Your task to perform on an android device: Create an invitation form using the invitation form template with the name Radha's wedding invitation in the surveyMonkey app.
Image 0: 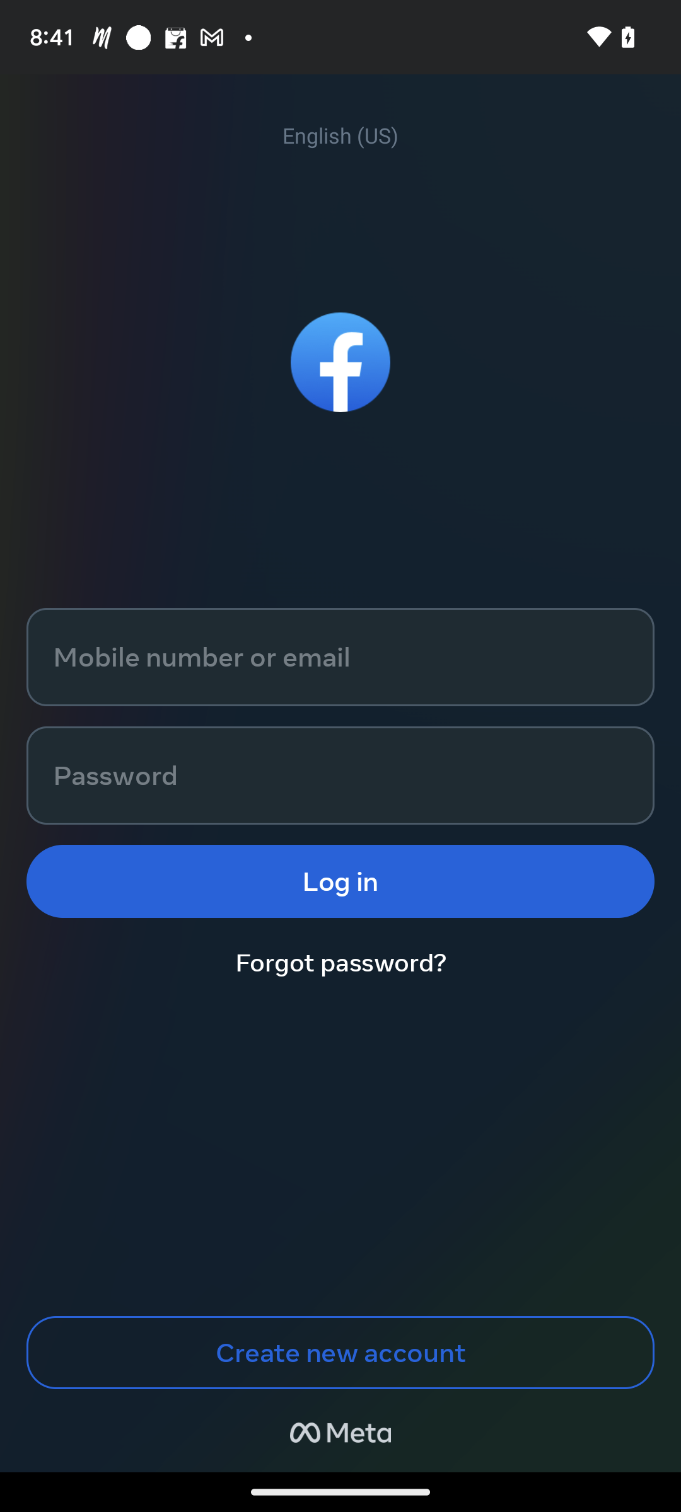
Open the surveyMonkey app
Step 0: open app "SurveyMonkey"
Image 1: 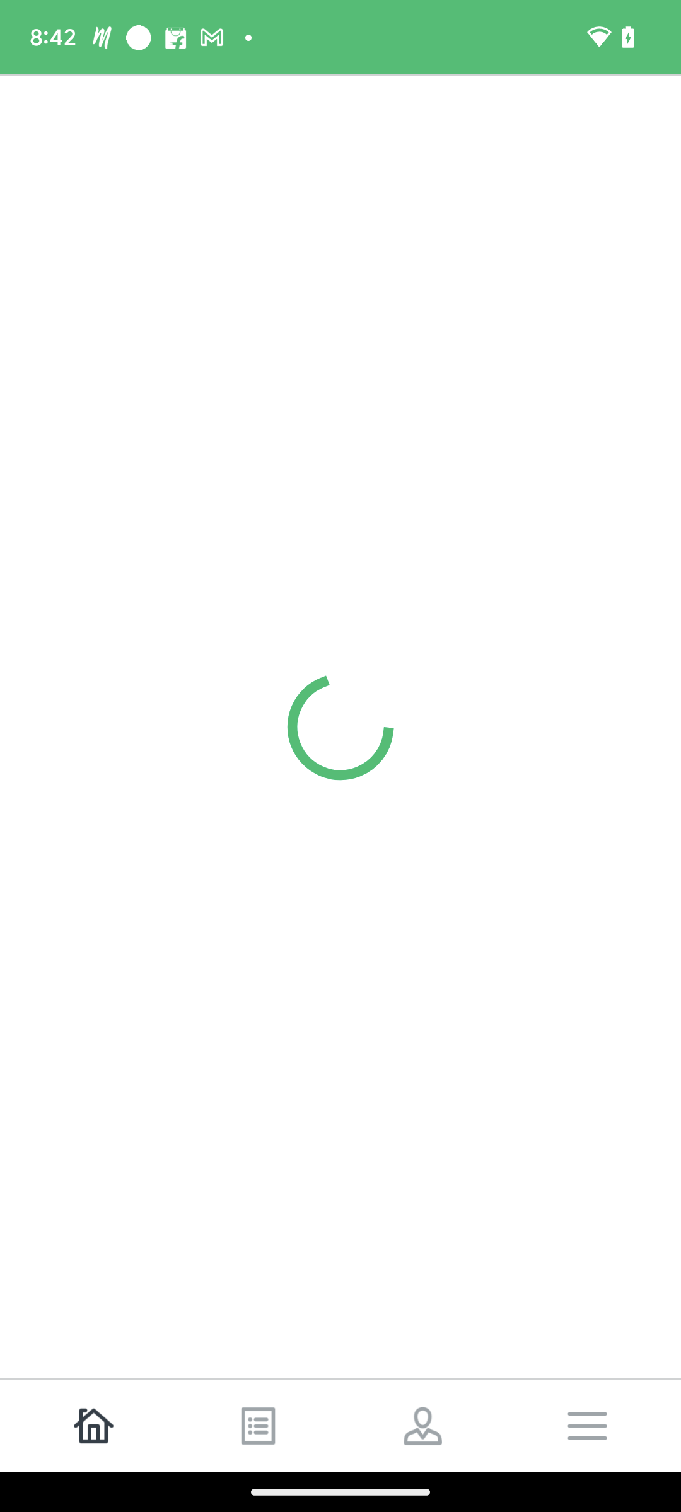
Open the surveyMonkey app
Step 1: wait
Image 2: 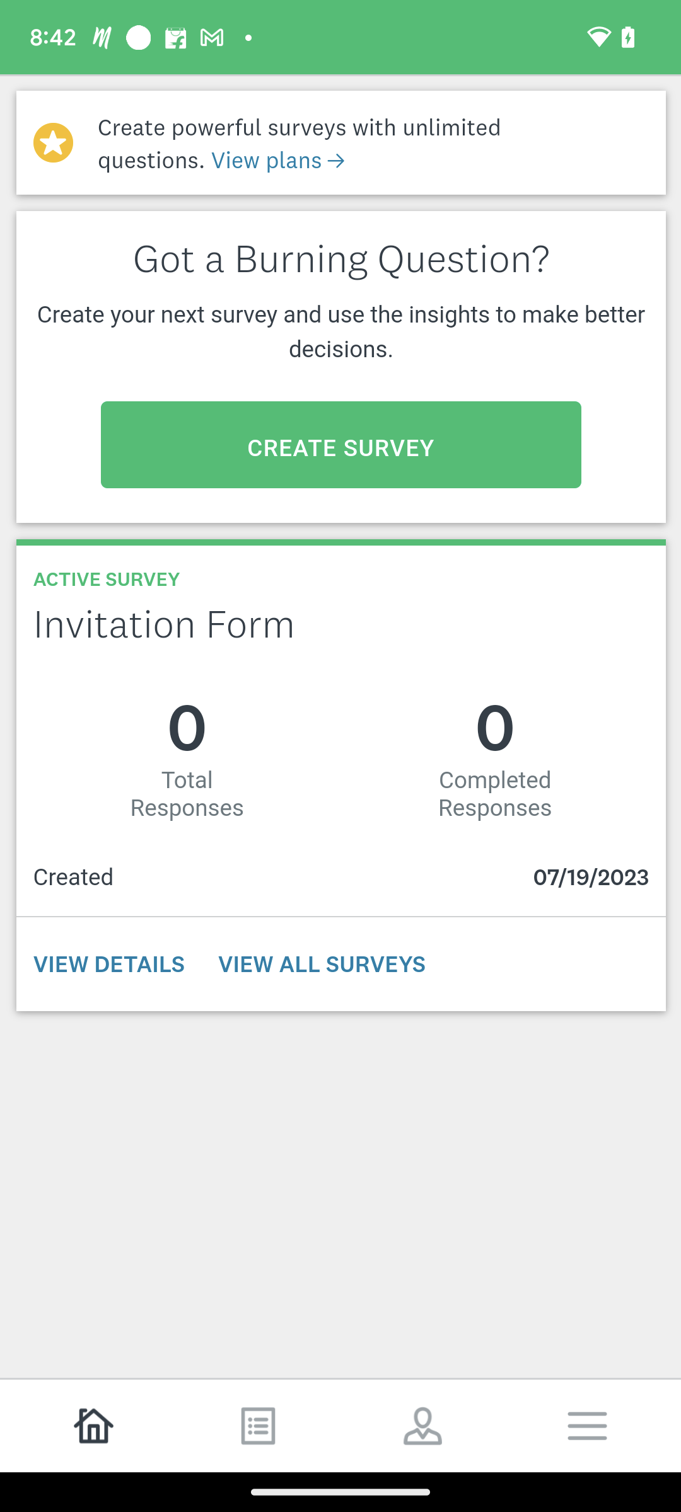
Click on the option to create survey presented on the screen.
Step 2: click (340, 444)
Image 3: 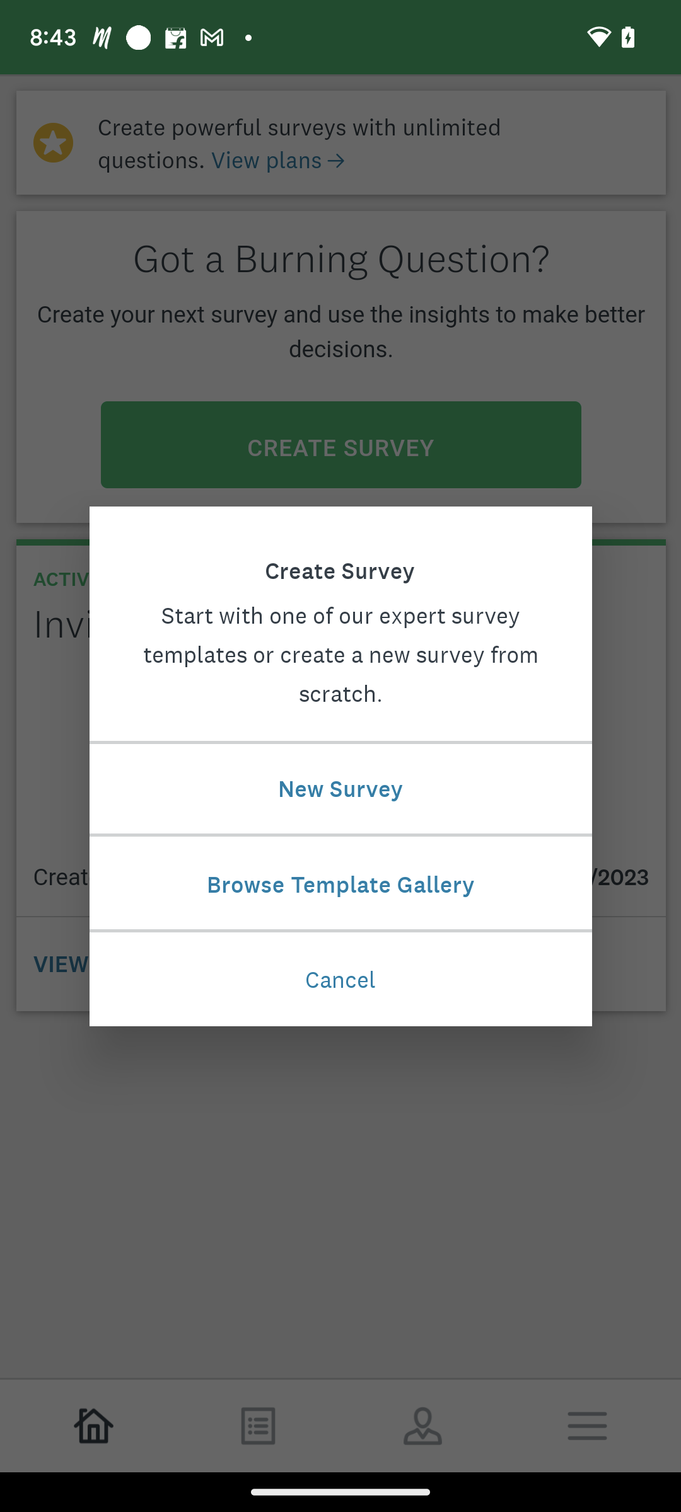
click on the option Browse template gallery option.
Step 3: click (340, 885)
Image 4: 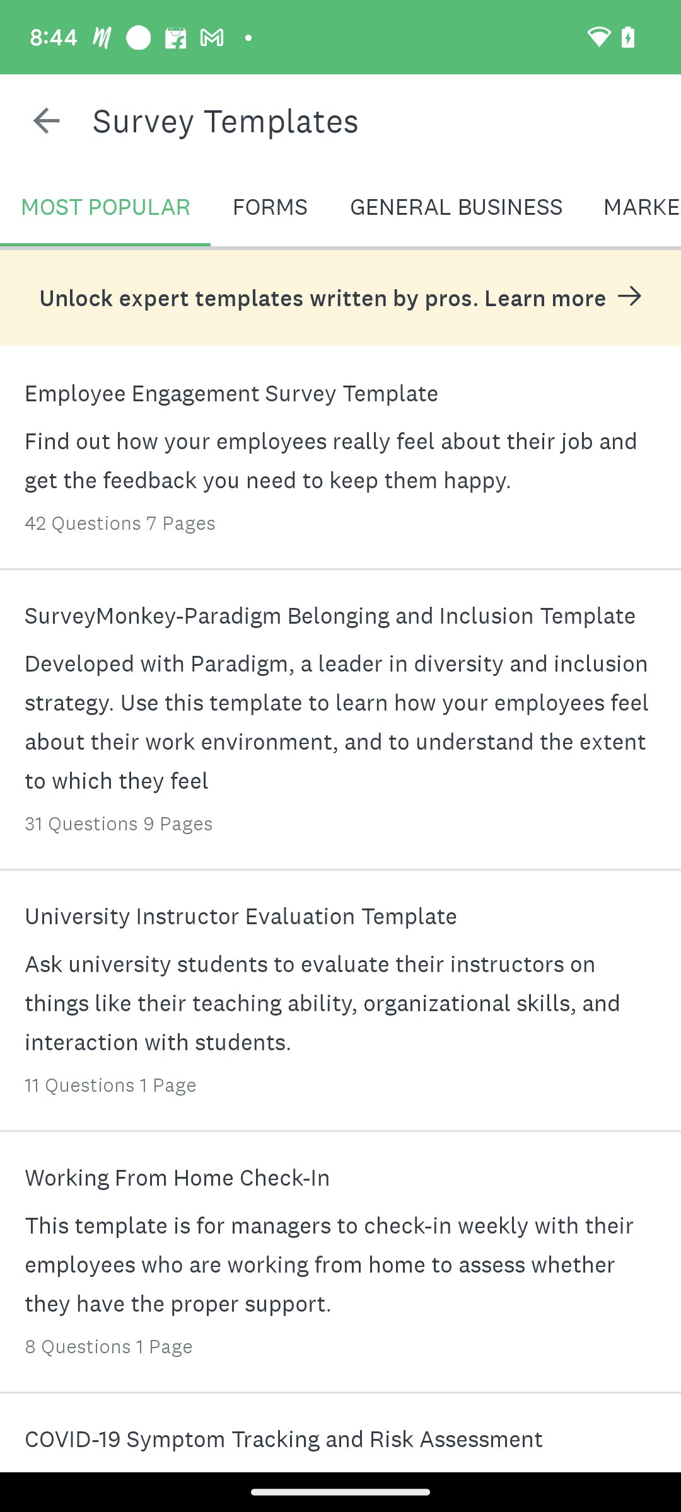
Click on the option forms, which is second from the top left.
Step 4: click (269, 206)
Image 5: 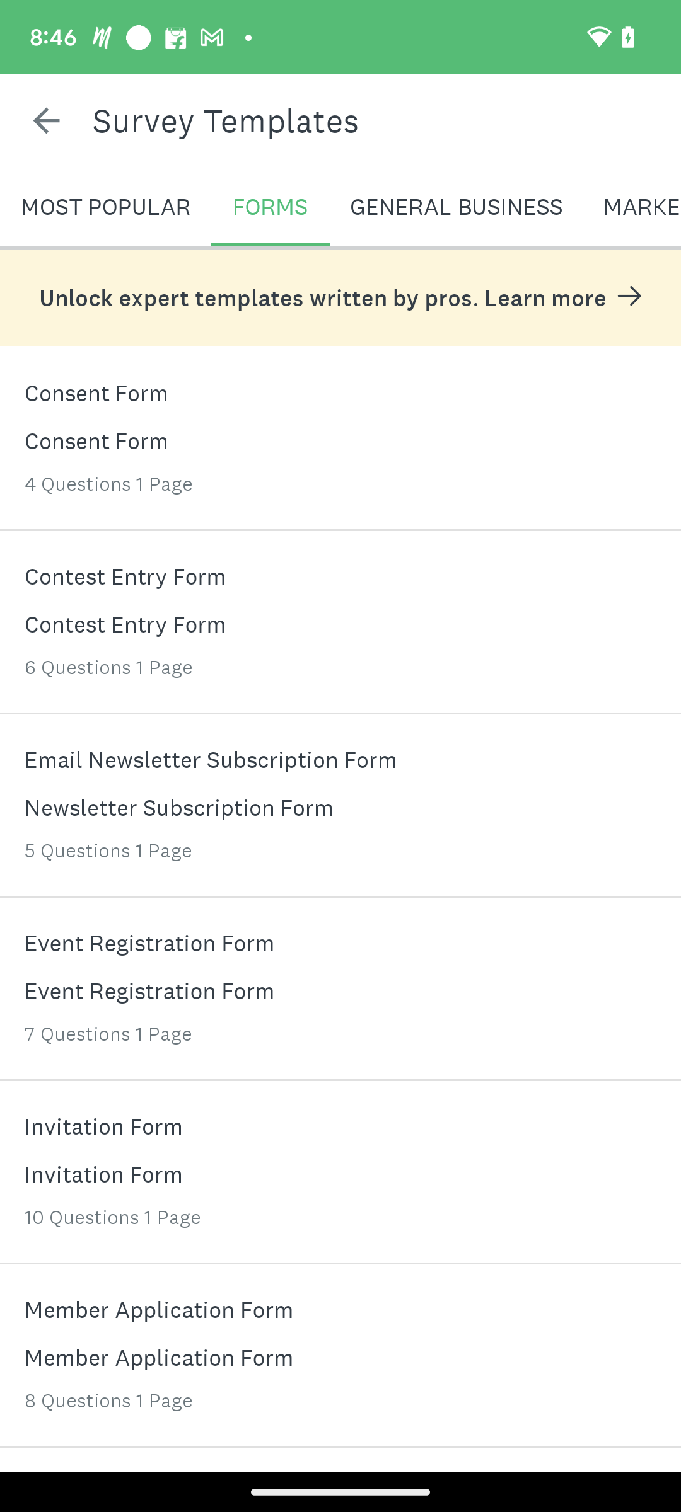
Click on the invitation form option, which is second from the bottom.
Step 5: click (340, 1170)
Image 6: 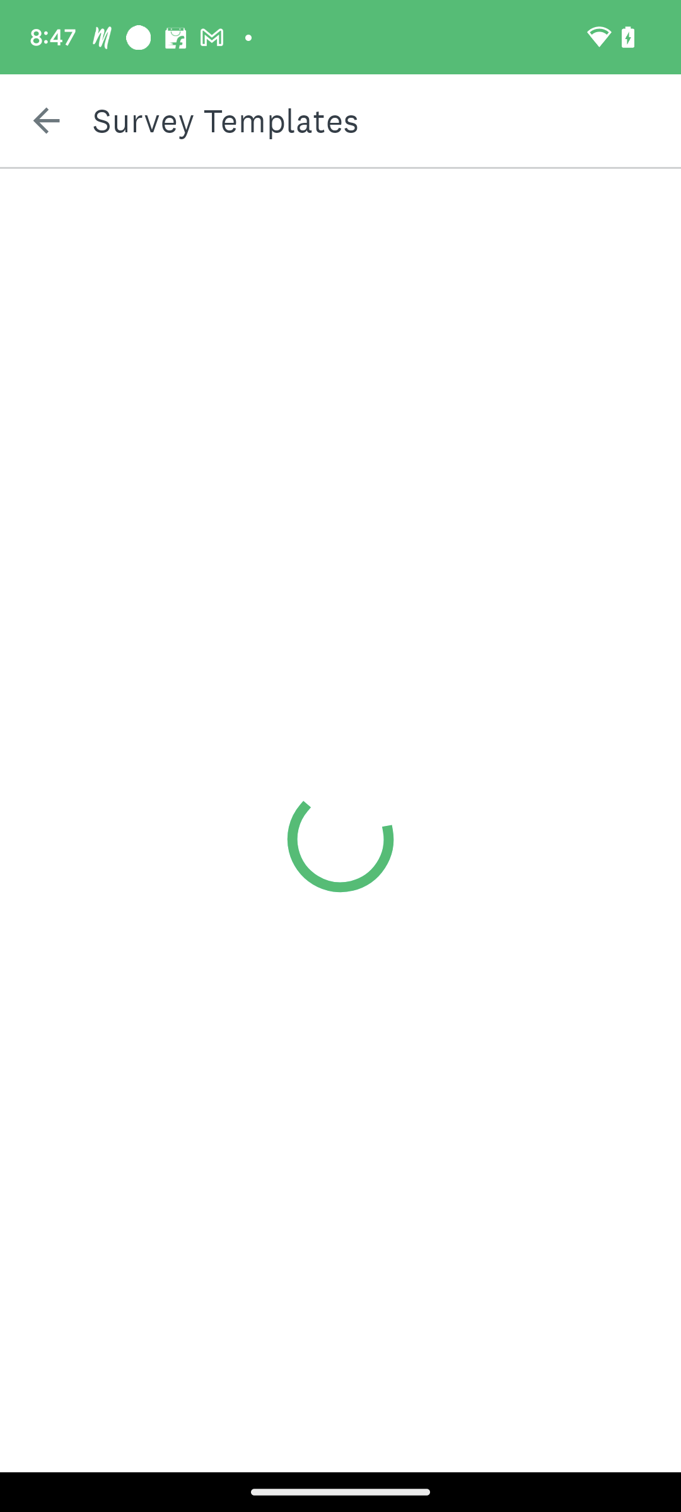
Click on the invitation form option, which is second from the bottom.
Step 6: wait
Image 7: 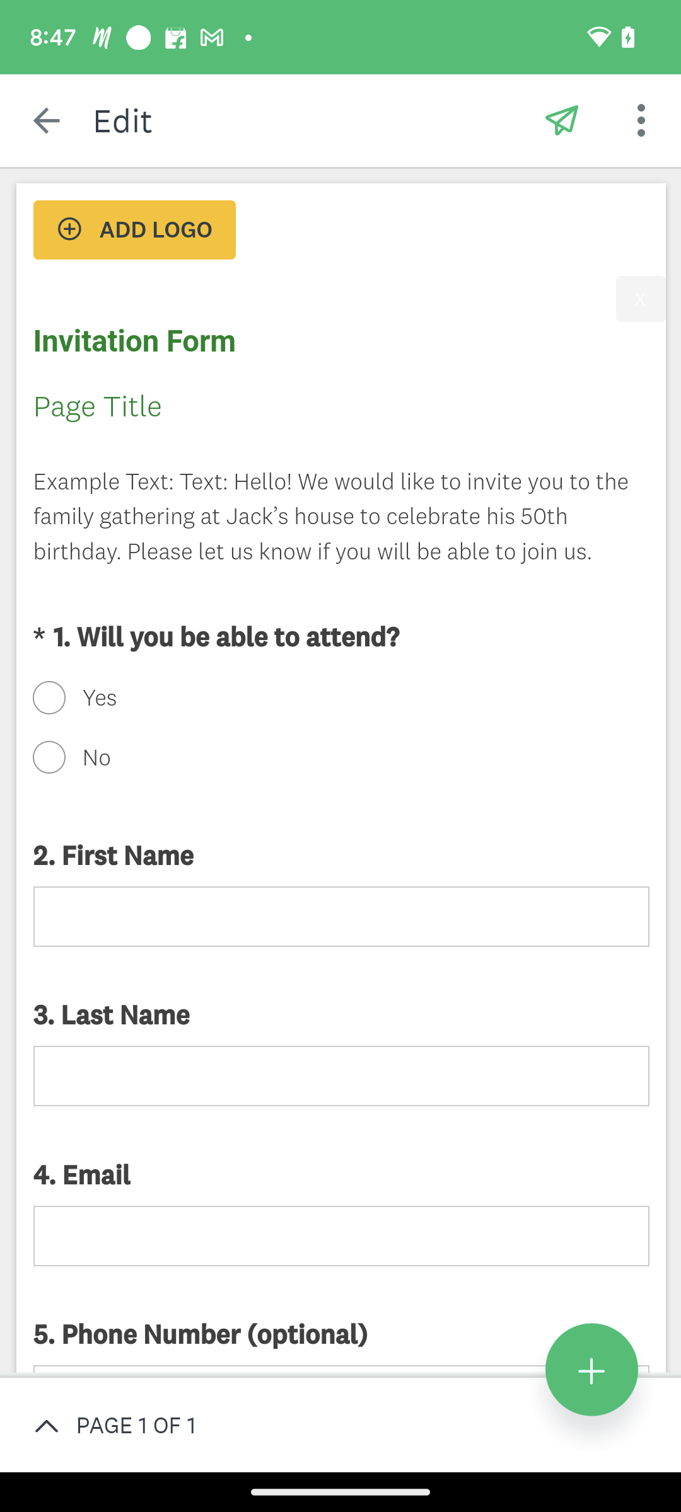
Click on the invitation form option above
Step 7: click (340, 342)
Image 8: 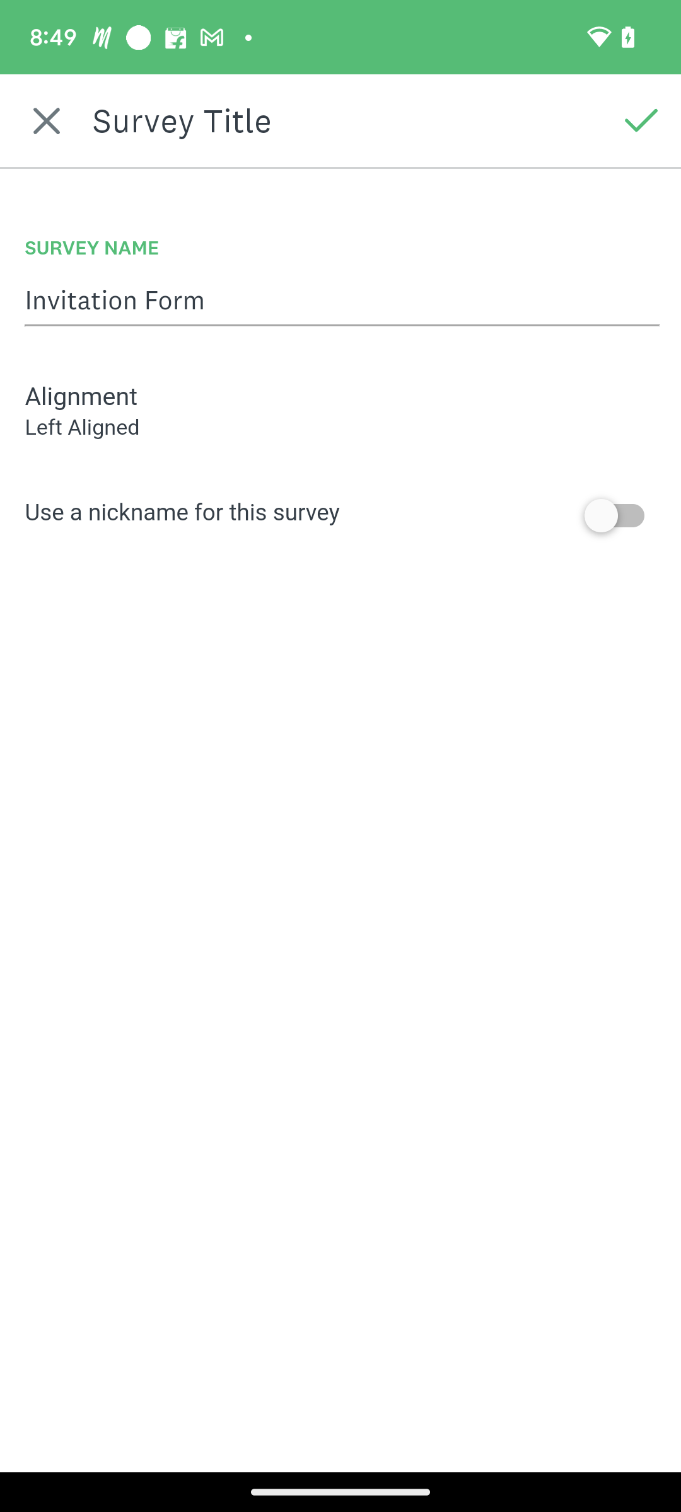
Click under the head survey name.
Step 8: click (134, 301)
Image 9: 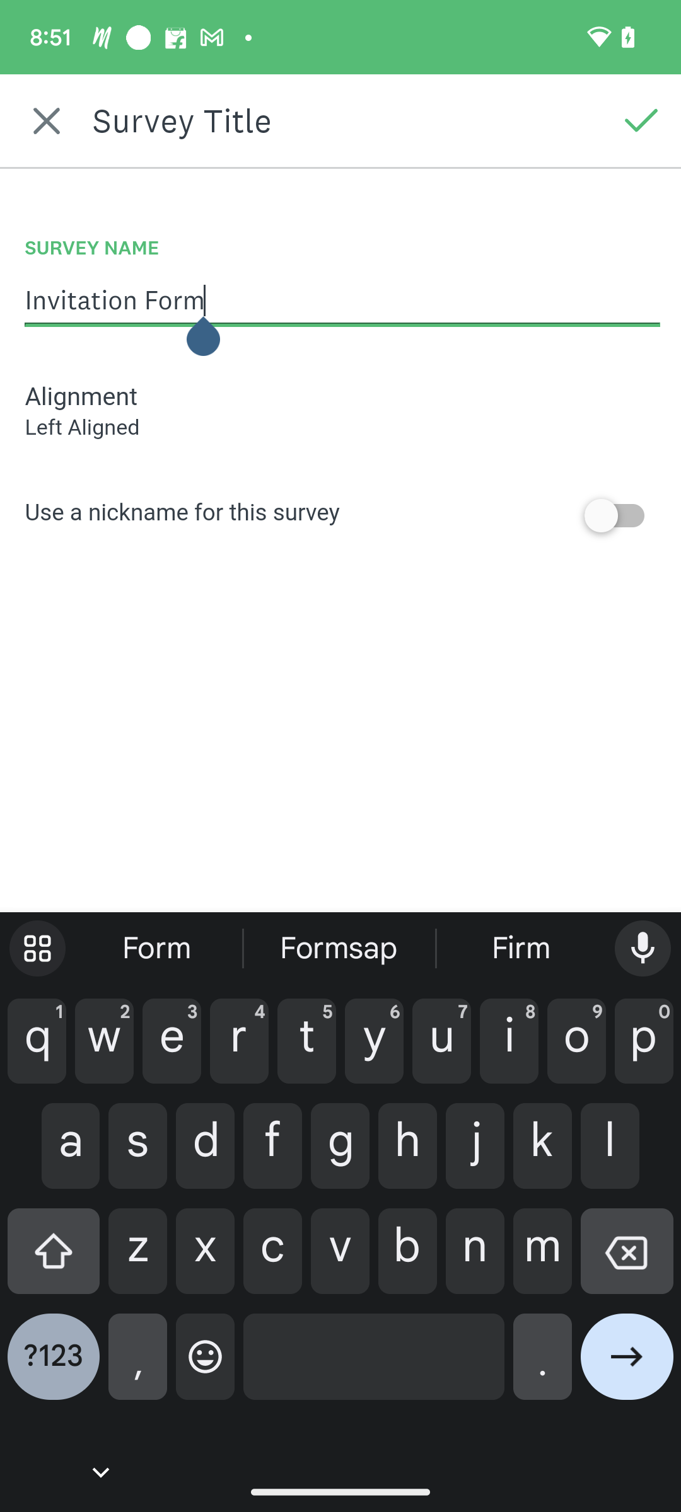
Type Radha's wedding in place of the invitation form.
Step 9: type "Radha's Wedding"
Image 11: 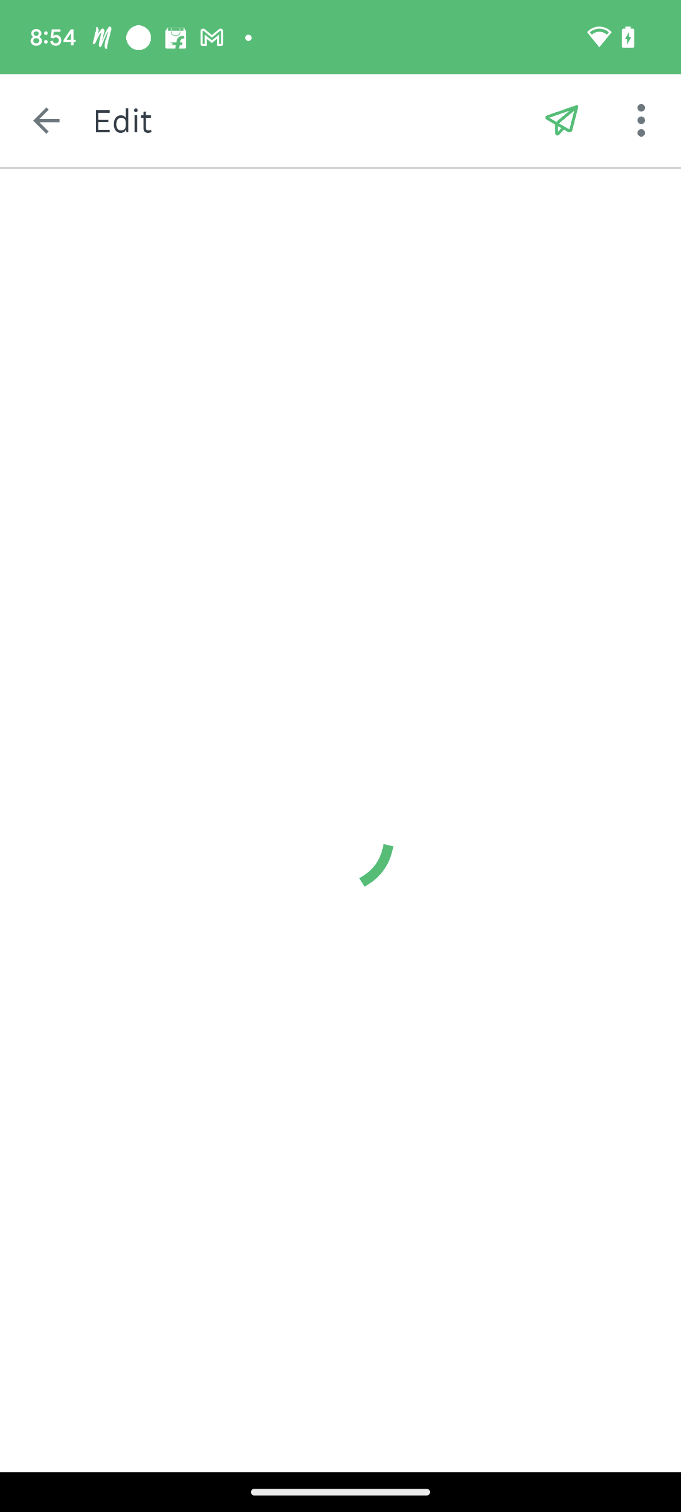
Click on the right tick icon presented on the right side of the screen.
Step 11: wait